Your task to perform on an android device: Open Homecentre app, Search for Cairo Fabric 2-Seater Recliner - Brow
Image 0: 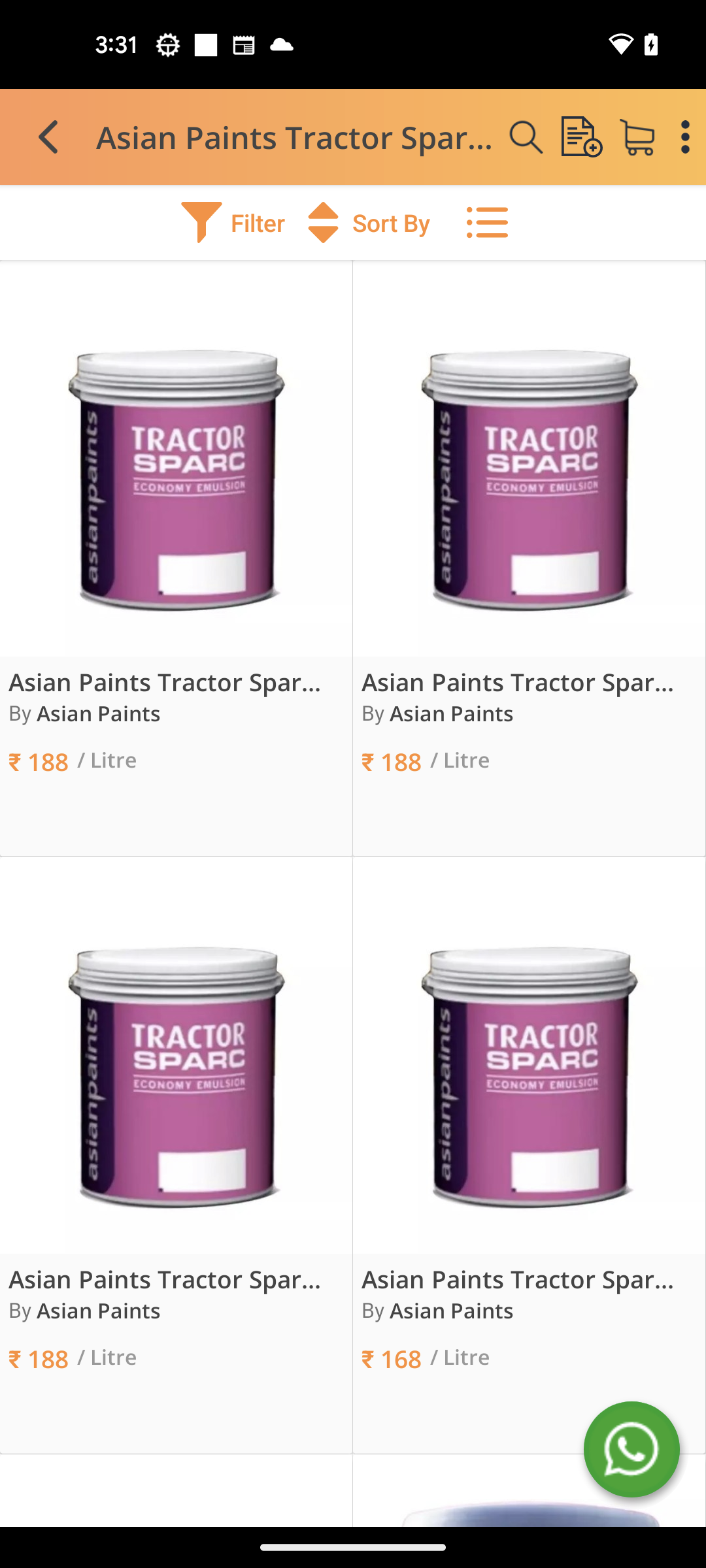
Open Homecentre app
Step 0: open app "Homecentre"
Image 2: 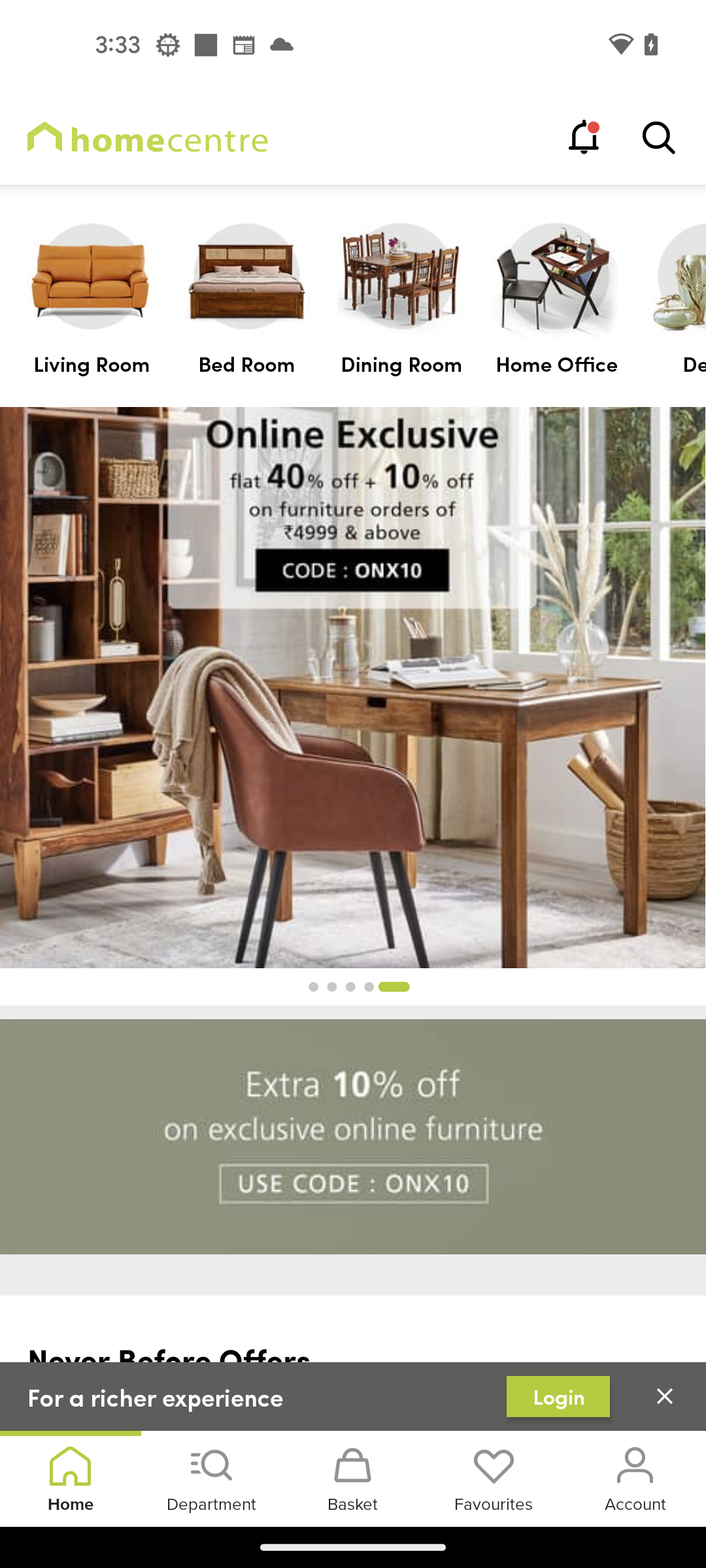
Click on the Search icon at the top right corner of the screen
Step 2: click (657, 136)
Image 3: 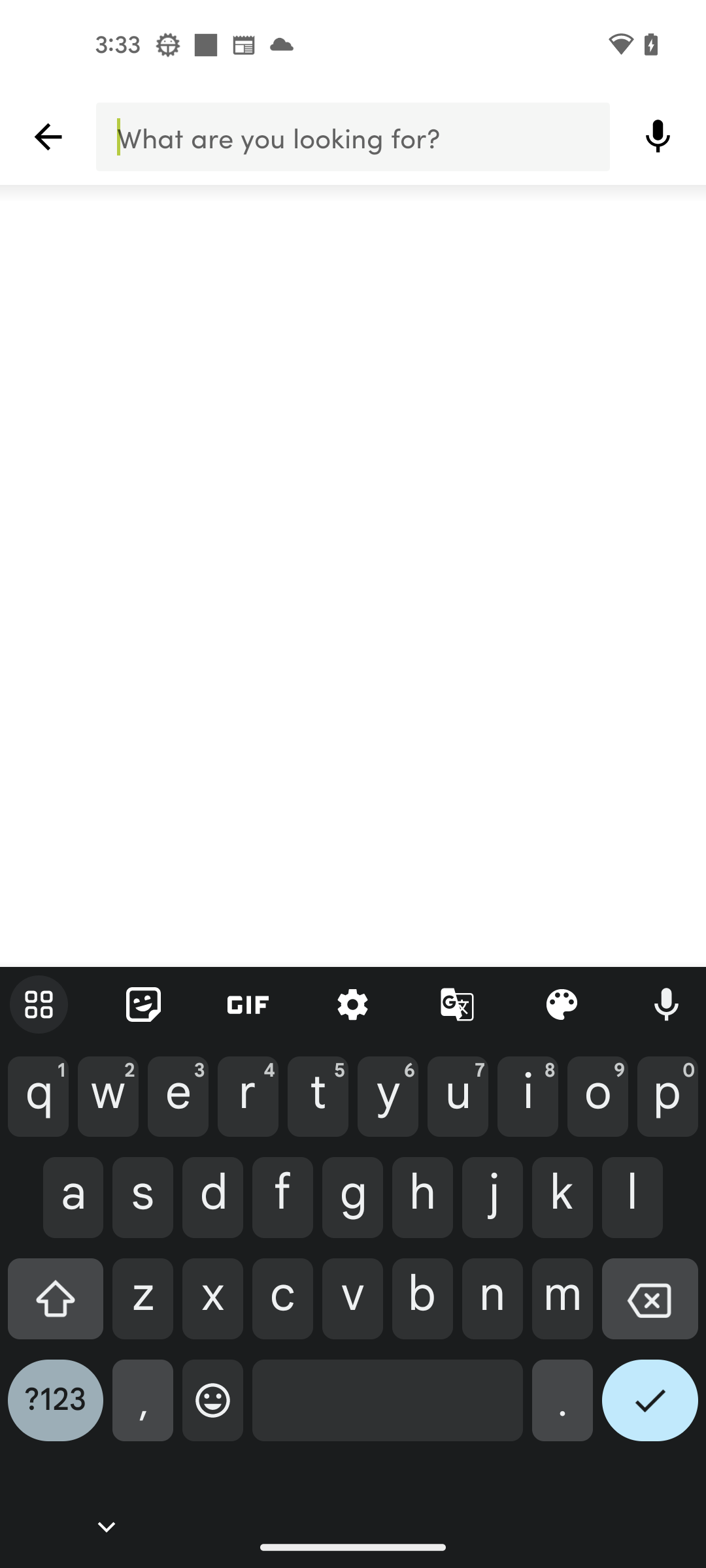
Search for Cairo Fabric 2-Seater Recliner - Brow
Step 3: type "Cairo Fabric 2-Seater Recliner - Brow"
Image 4: 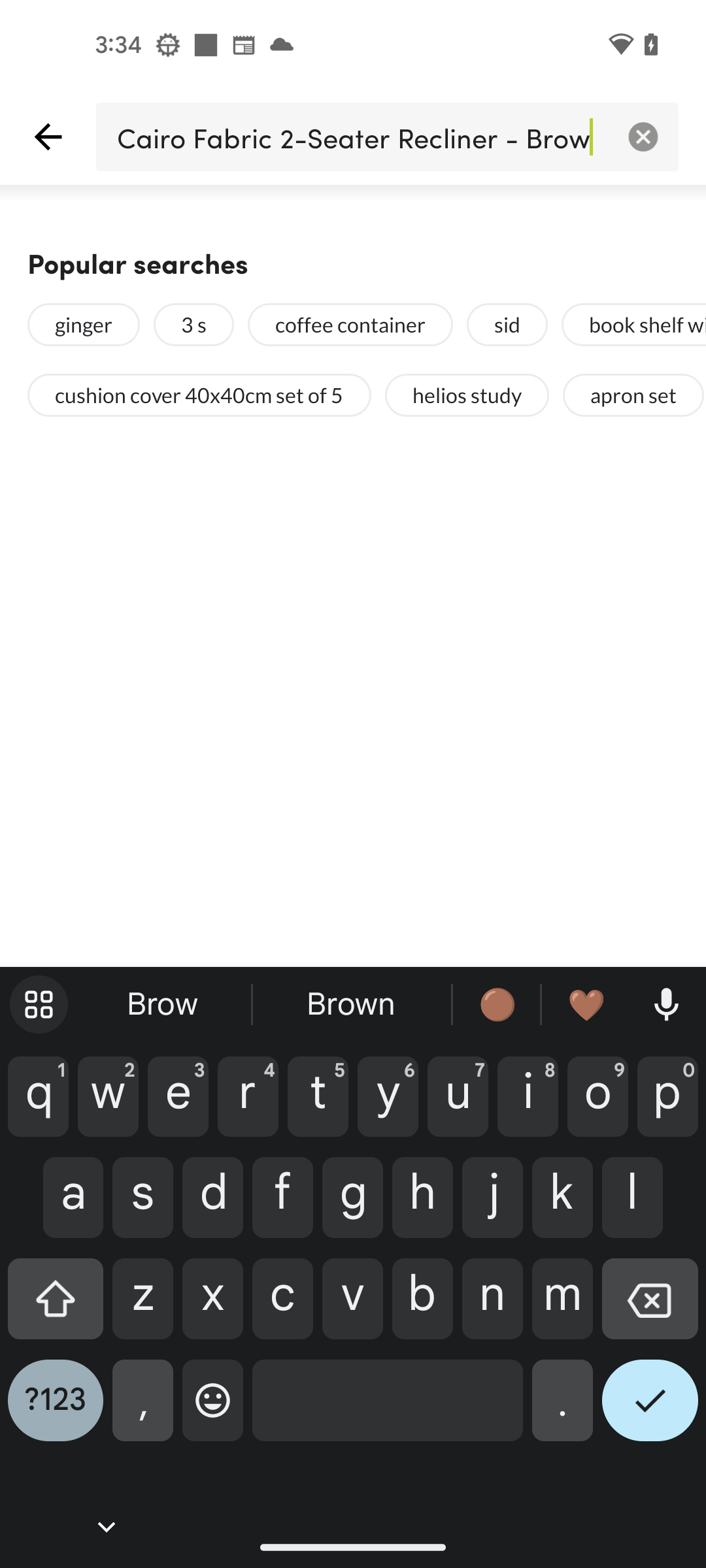
Click on the check box at the bottom right corner
Step 4: click (650, 1410)